Your task to perform on an android device: In order to increase my knowledge about the currency exchange rates,I want to know the history of GBP to EUR exchange rates for the last 1 years.
Image 0: 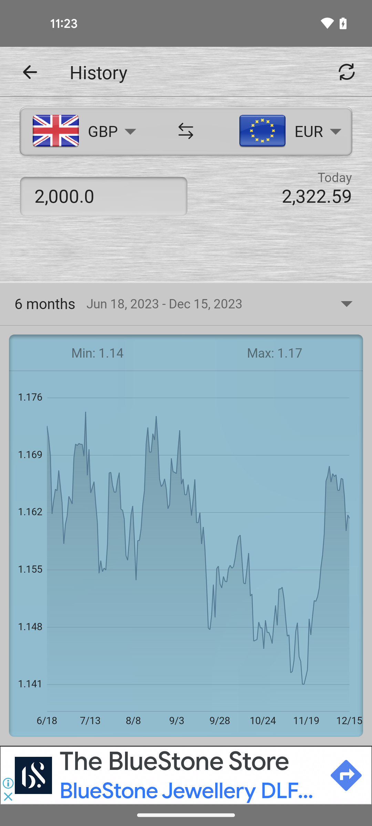
Tap on the dropper icon of timeflame
Step 0: click (346, 303)
Image 1: 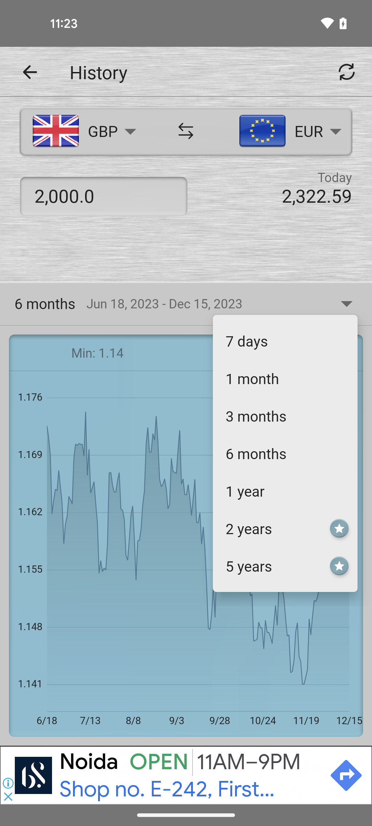
Select the 1 year option
Step 1: click (285, 491)
Image 2: 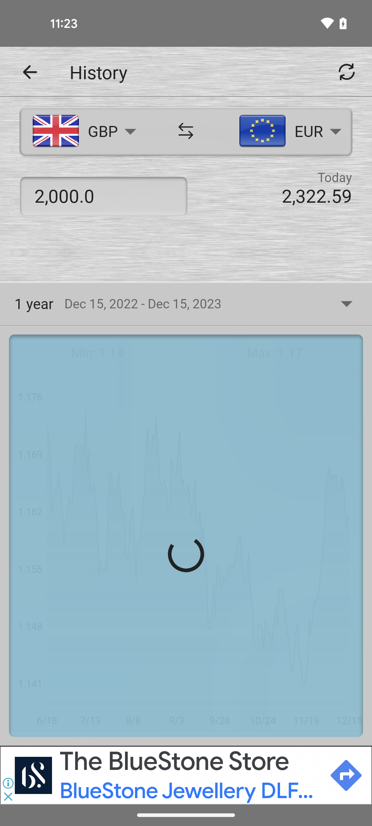
Select the 1 year option
Step 2: wait